Your task to perform on an android device: View the Puma Dwane IDP shoes details in the AJIO app.
Image 0: 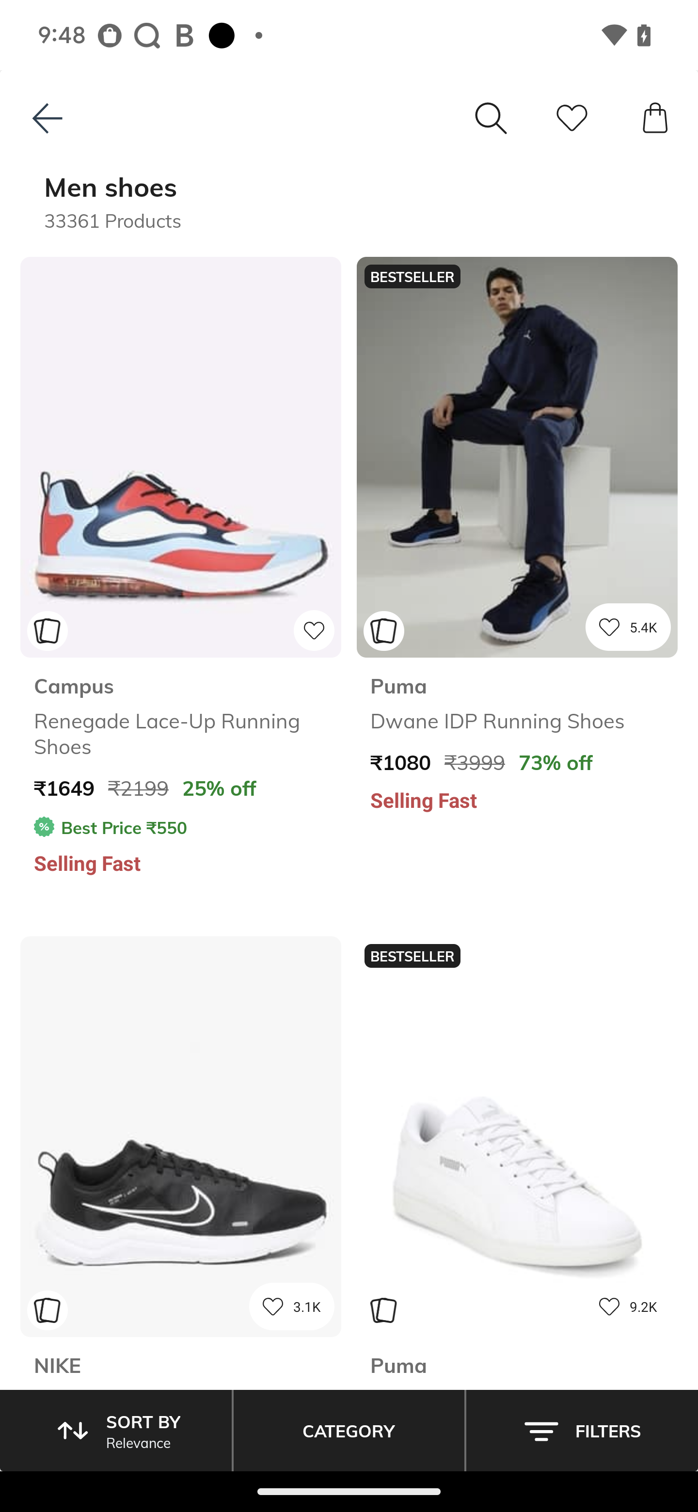
Click on the Puma Dwane IDP shoes to view details
Step 0: click (517, 457)
Image 1: 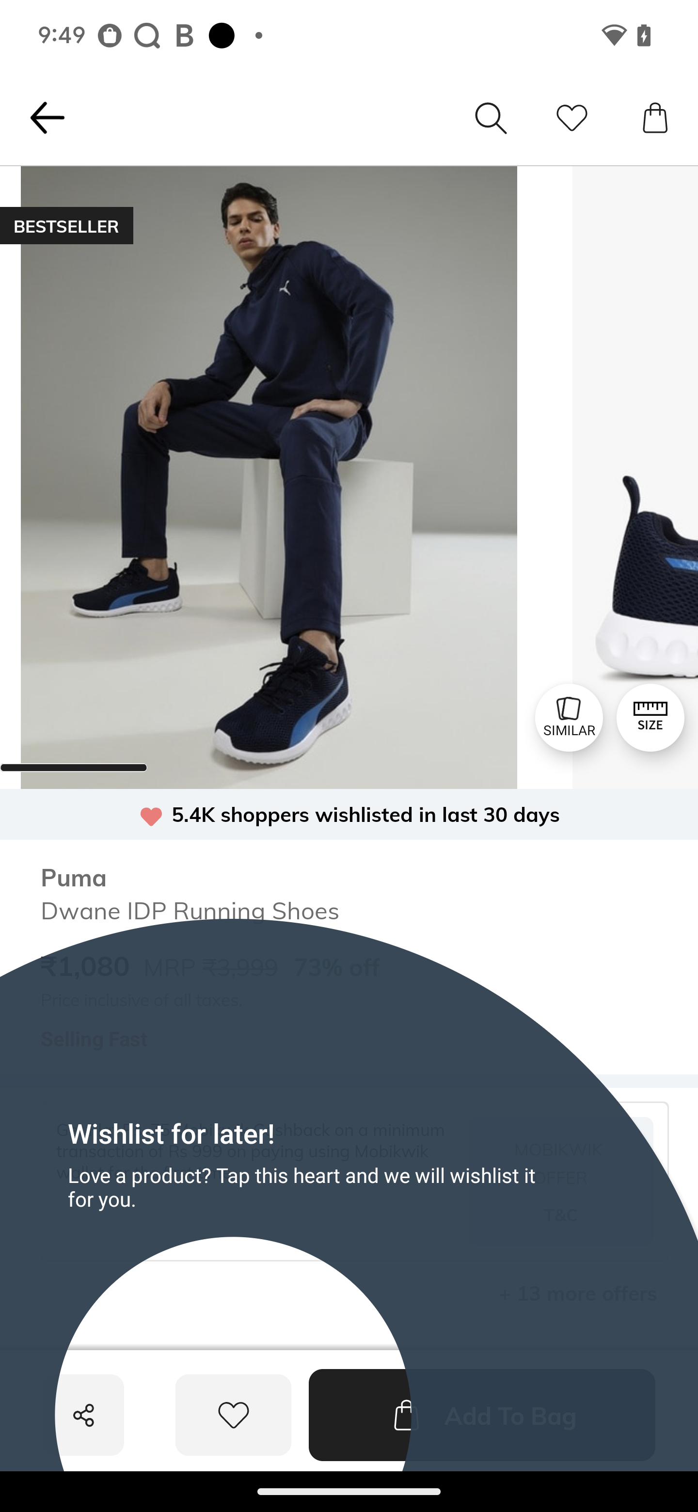
Click on the Puma Dwane IDP shoes to view details
Step 1: wait
Image 2: 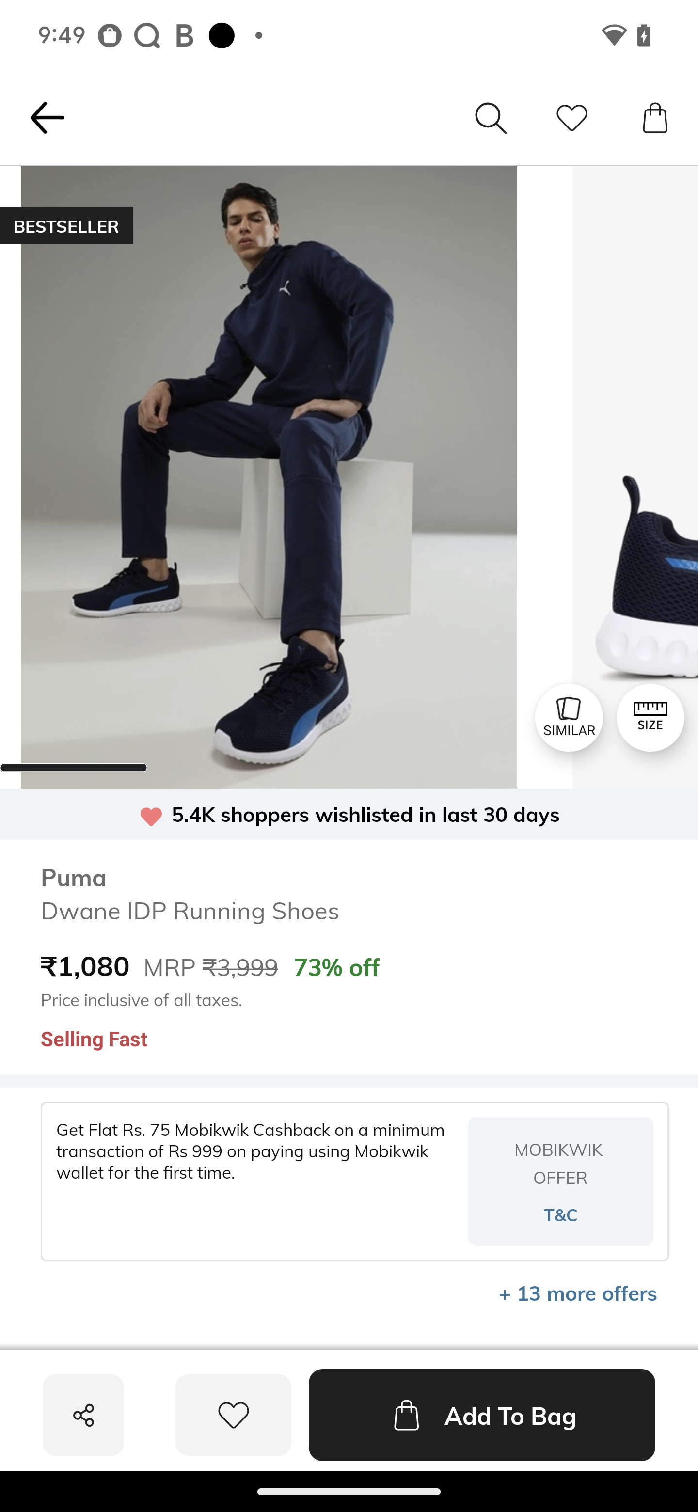
Swipe up on the screen to view the specification
Step 2: scroll down
Image 3: 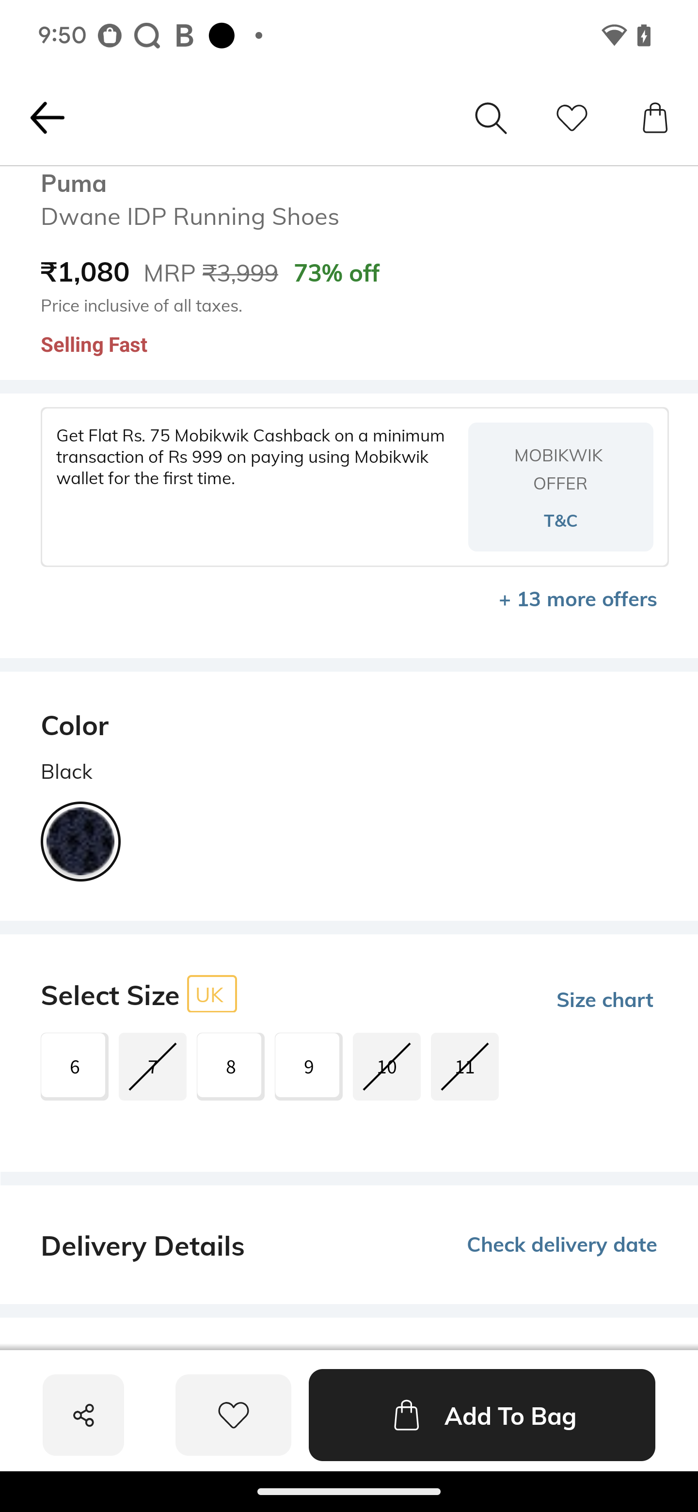
Swipe up on the screen to view the specification
Step 3: scroll down